Your task to perform on an android device: I want to go to the cart and view Maggi Rich Tomato Ketchup.
Image 0: 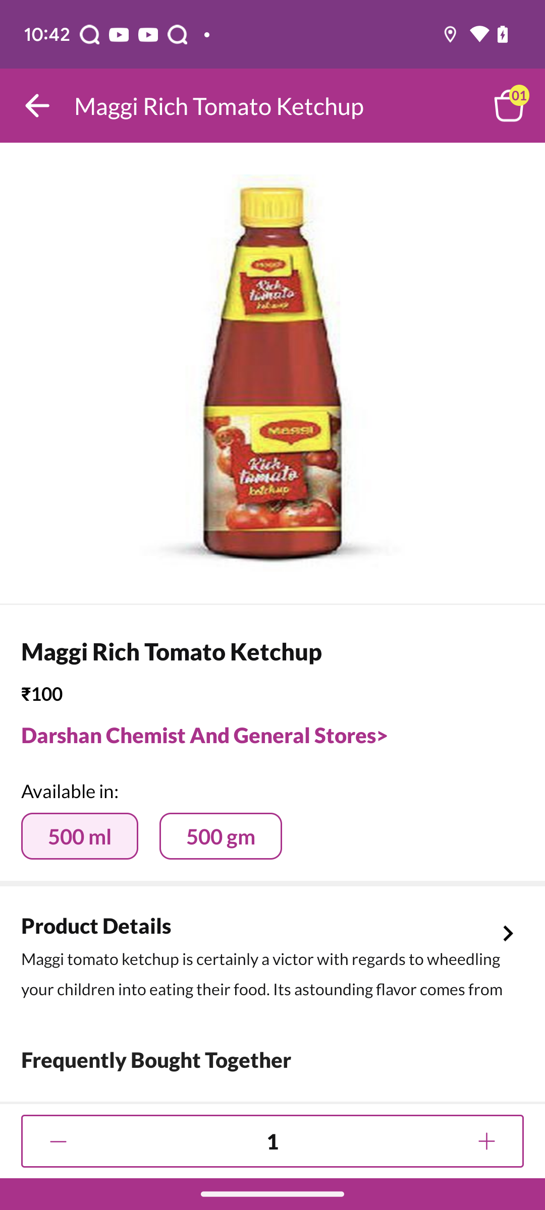
Click on the cart option at the top right of the screen
Step 0: click (519, 95)